Your task to perform on an android device: I'd want to view my shopping cart to see what things I've added.
Image 0: 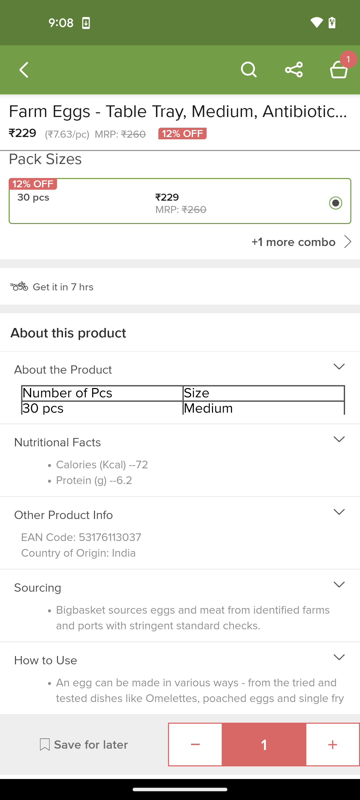
click on the basket icon at the top right corner of the screen
Step 0: click (339, 76)
Image 1: 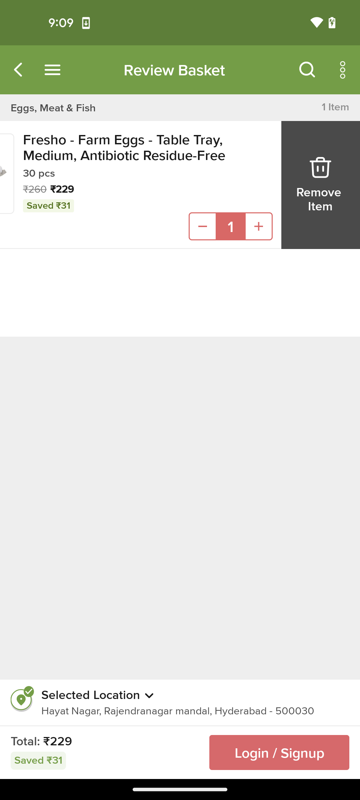
click on the basket icon at the top right corner of the screen
Step 1: wait